Your task to perform on an android device: Create a playlist of my favorite songs by Laciano, name the playlist as Favorites, and add the song "O Holy Night" in that playlist in the YouTube Music app.
Image 0: 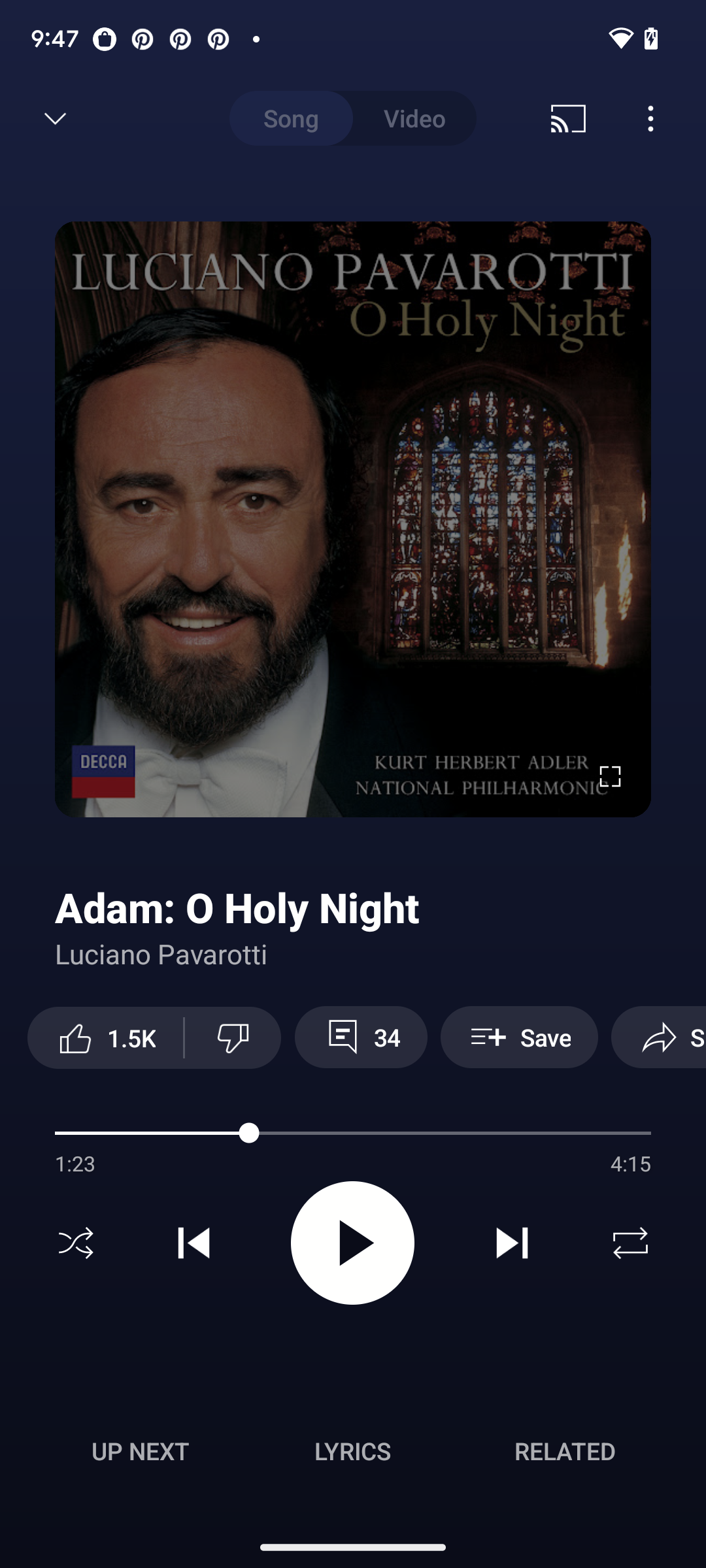
Click on the three dots button.
Step 0: click (657, 118)
Image 1: 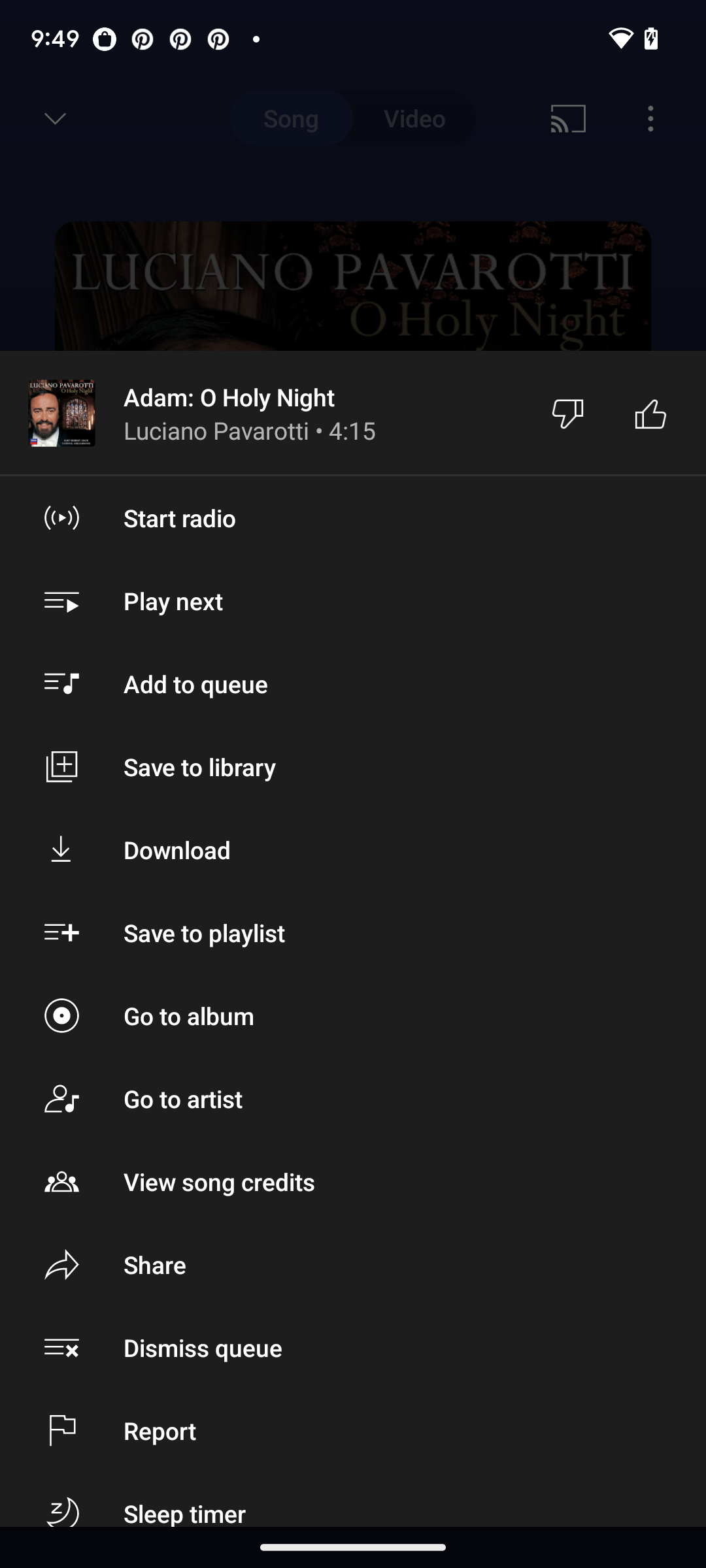
Click on the save to playlist button.
Step 1: click (204, 932)
Image 2: 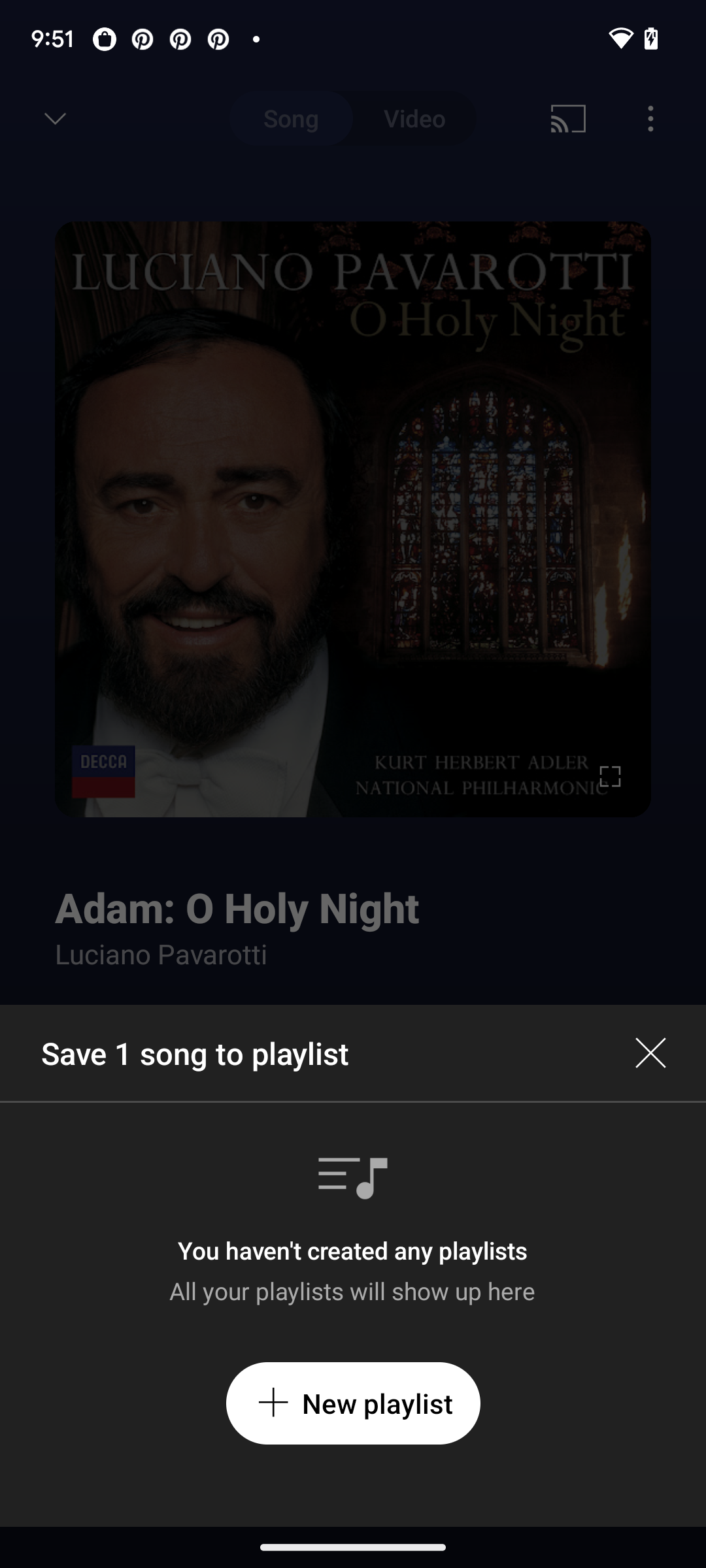
Click on the new playlist.
Step 2: click (377, 1403)
Image 4: 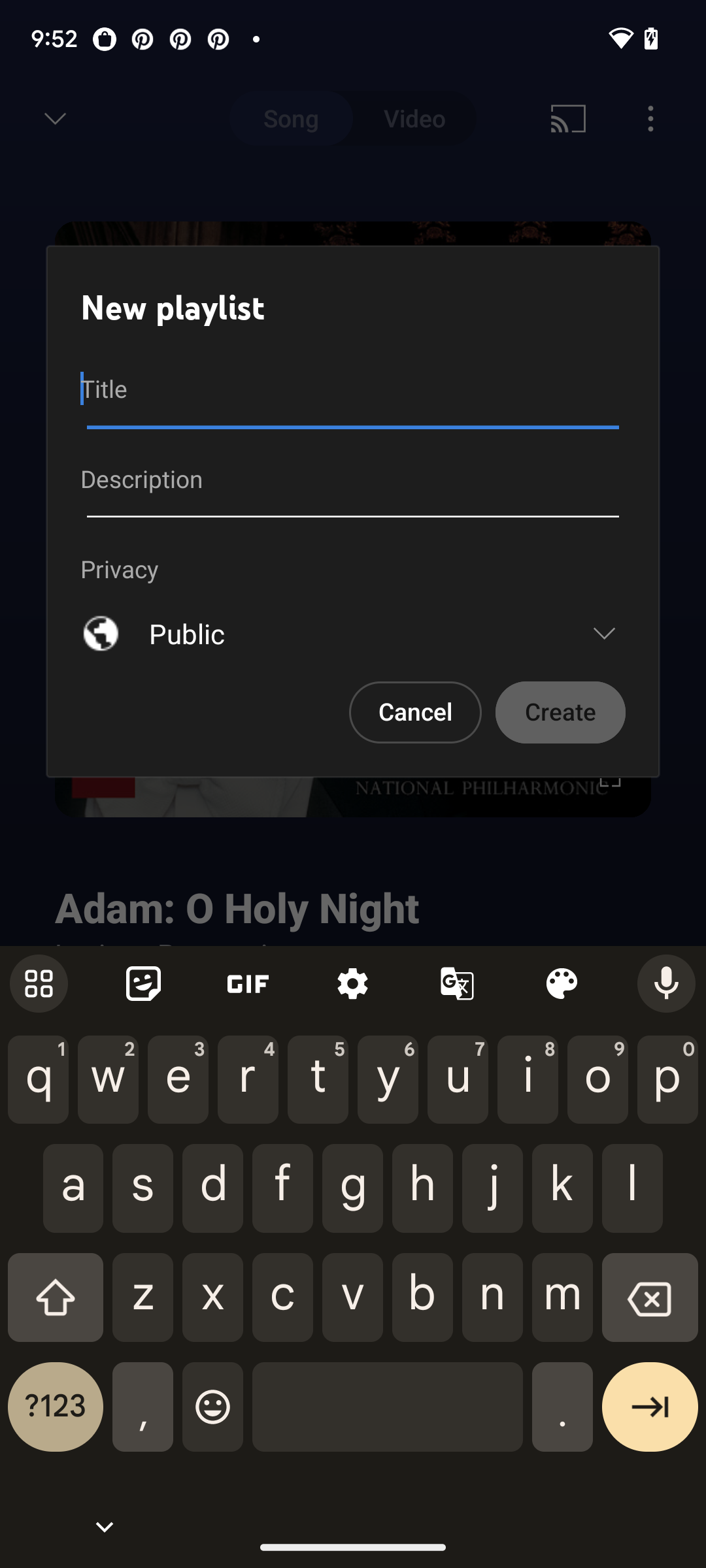
Enter the title as Favorites.
Step 4: type "Favorites"
Image 5: 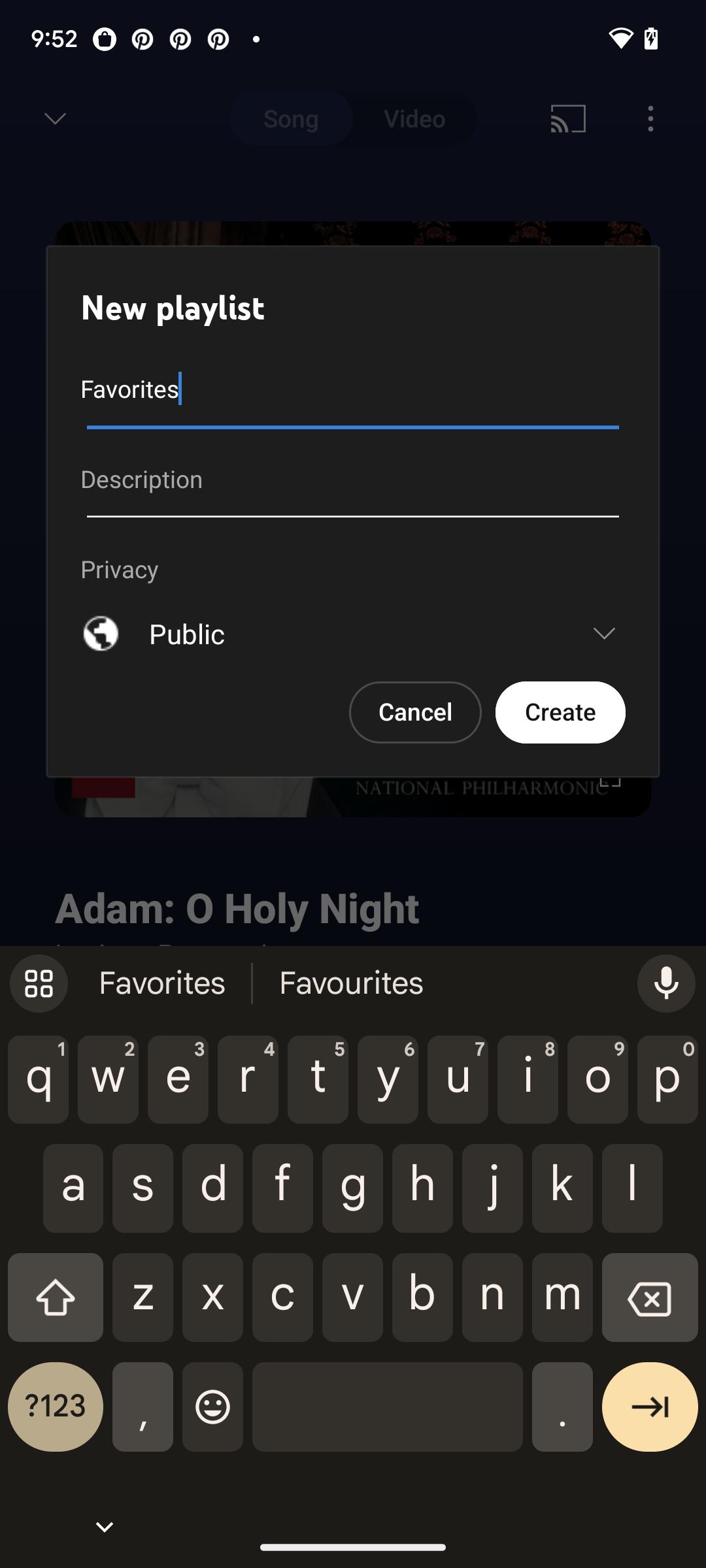
Click on the create button.
Step 5: click (560, 712)
Image 6: 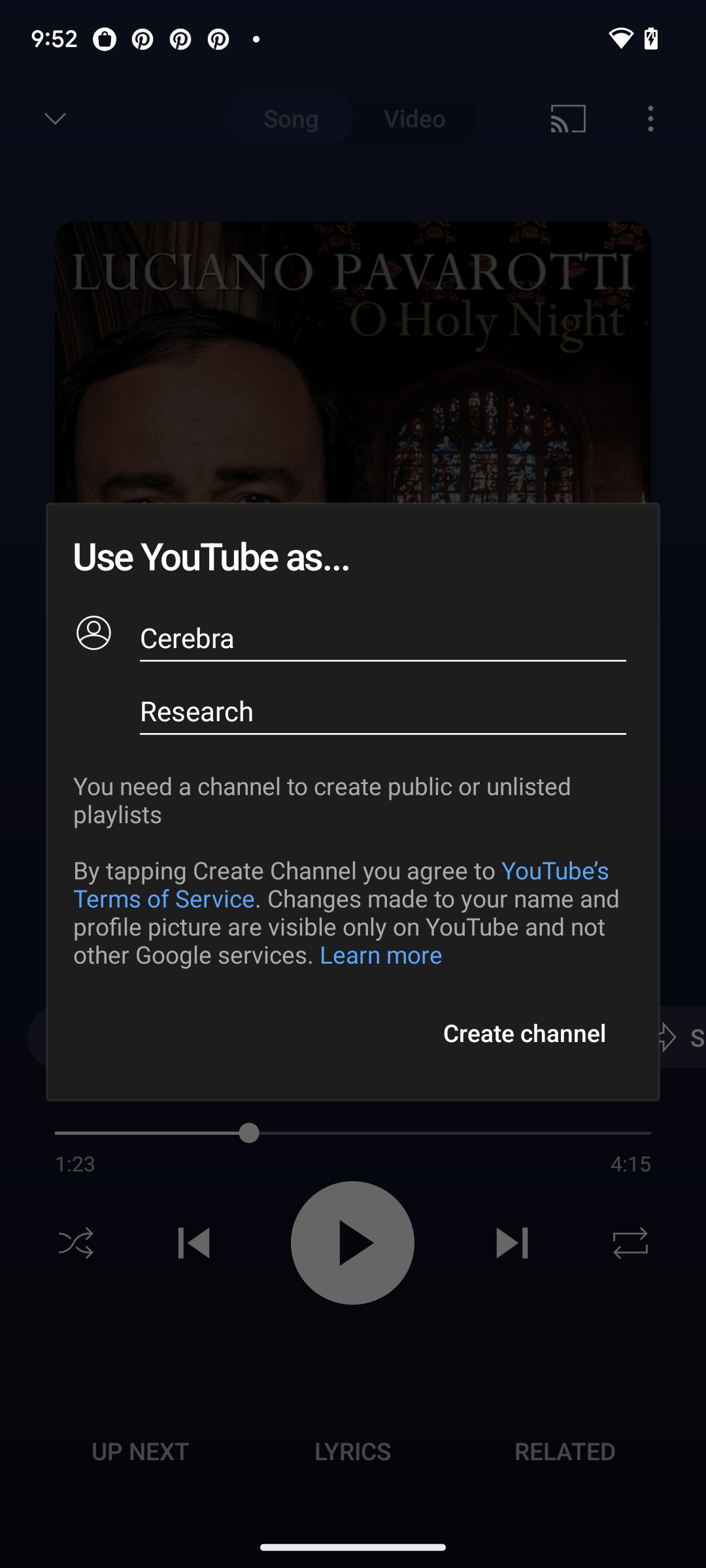
Click on the create button.
Step 6: wait